Your task to perform on an android device: In the Ubuy app, look for a bucket floor cleaning system with O-cedar in the brand filter.
Image 0: 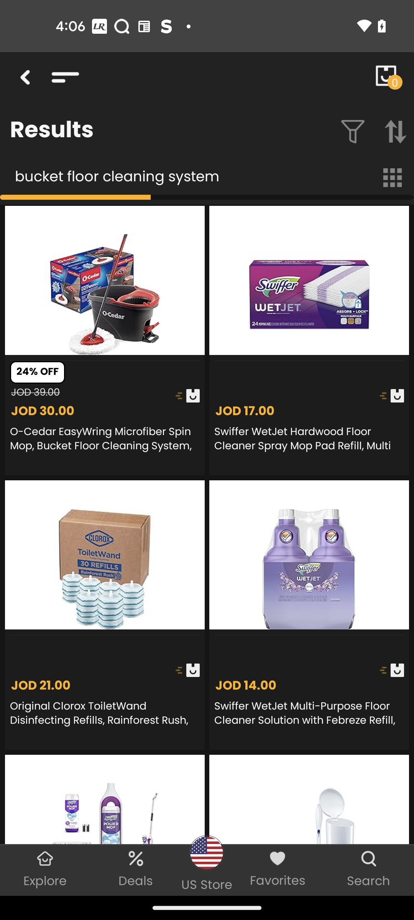
Click on the Filter icon
Step 0: click (353, 132)
Image 1: 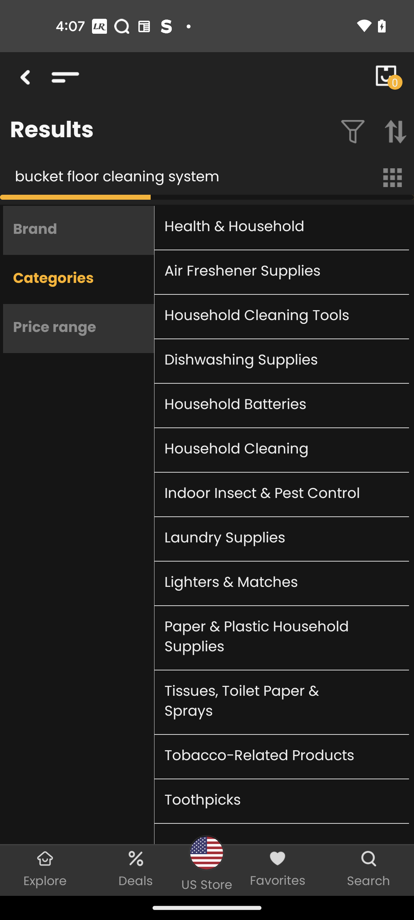
Click on the Brand filter
Step 1: click (78, 230)
Image 2: 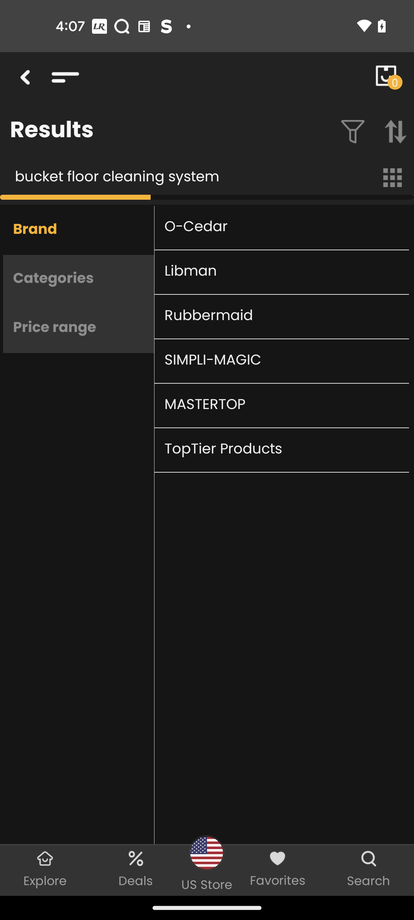
Select O-Cedar brand
Step 2: click (266, 227)
Image 3: 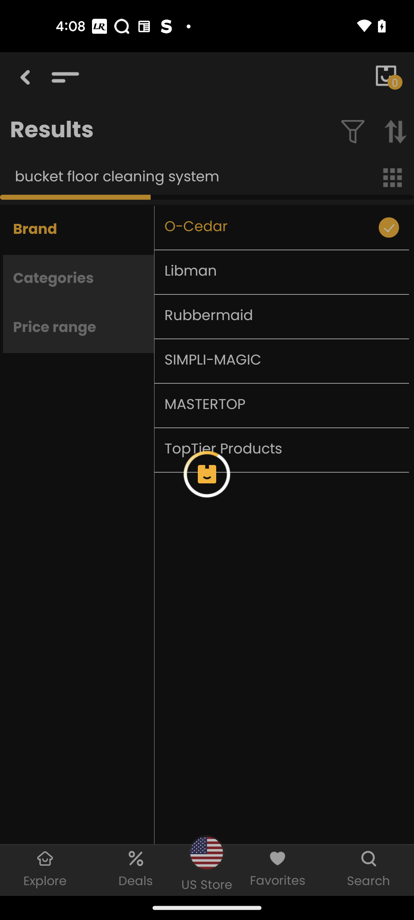
Select O-Cedar brand
Step 3: wait